Your task to perform on an android device: This OpenTable's email looks like a promotion email, and I don't want it in my inbox, so move OpenTable's email to the promotion folder in the Gmail app.
Image 0: 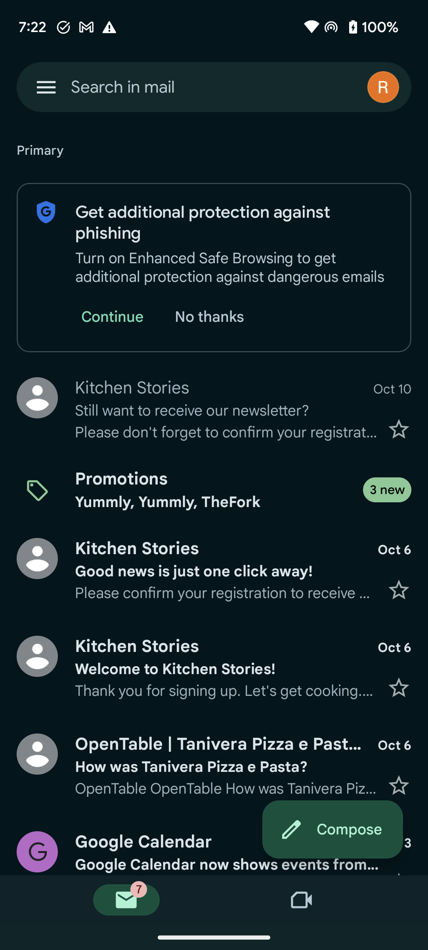
Click on the person icon of the OpenTable's email to view the move to option.
Step 0: click (214, 766)
Image 1: 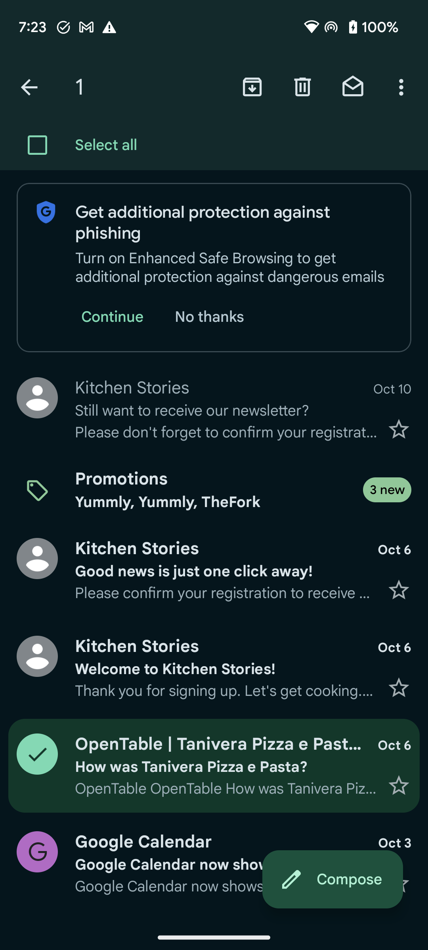
Click on the three dots icon at the top right corner of the screen to view the move to option.
Step 1: click (403, 87)
Image 3: 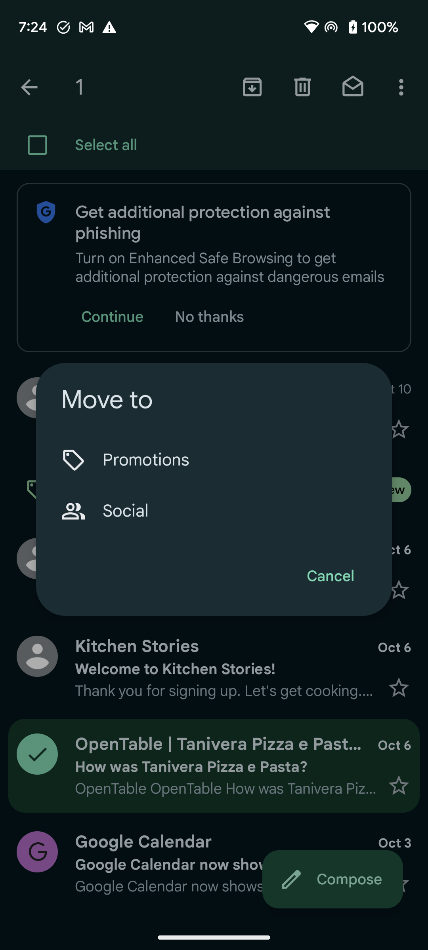
Click on the Promotions folder to move this email in this folder.
Step 3: click (235, 460)